Your task to perform on an android device: I want to go to Manage your Google Drive storage in the Google Drive app so I can see how much storage is being utilised and when my storage will run out.
Image 0: 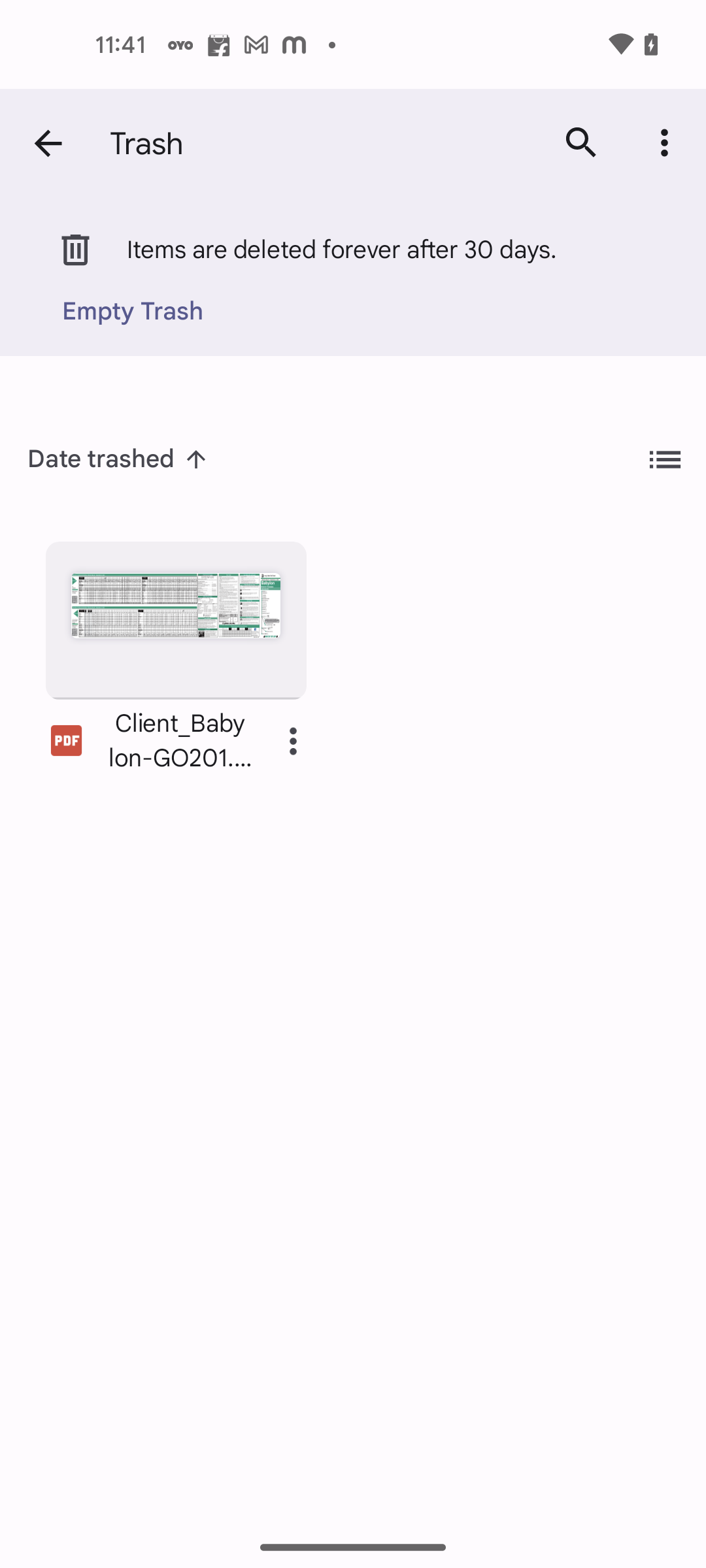
Go back to the previous page 
Step 0: press back button
Image 1: 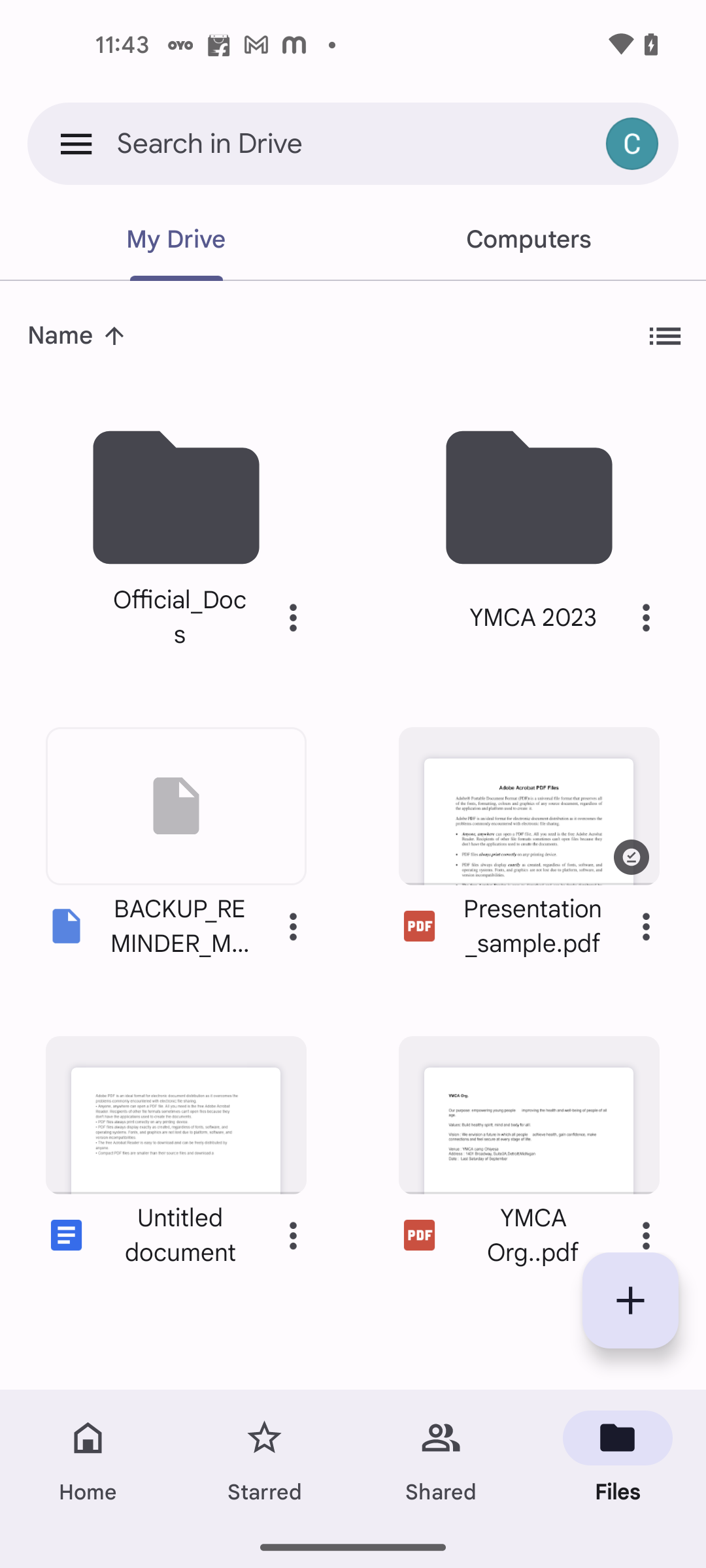
Click on the Menu icon at the top left corner of the screen
Step 1: click (76, 143)
Image 2: 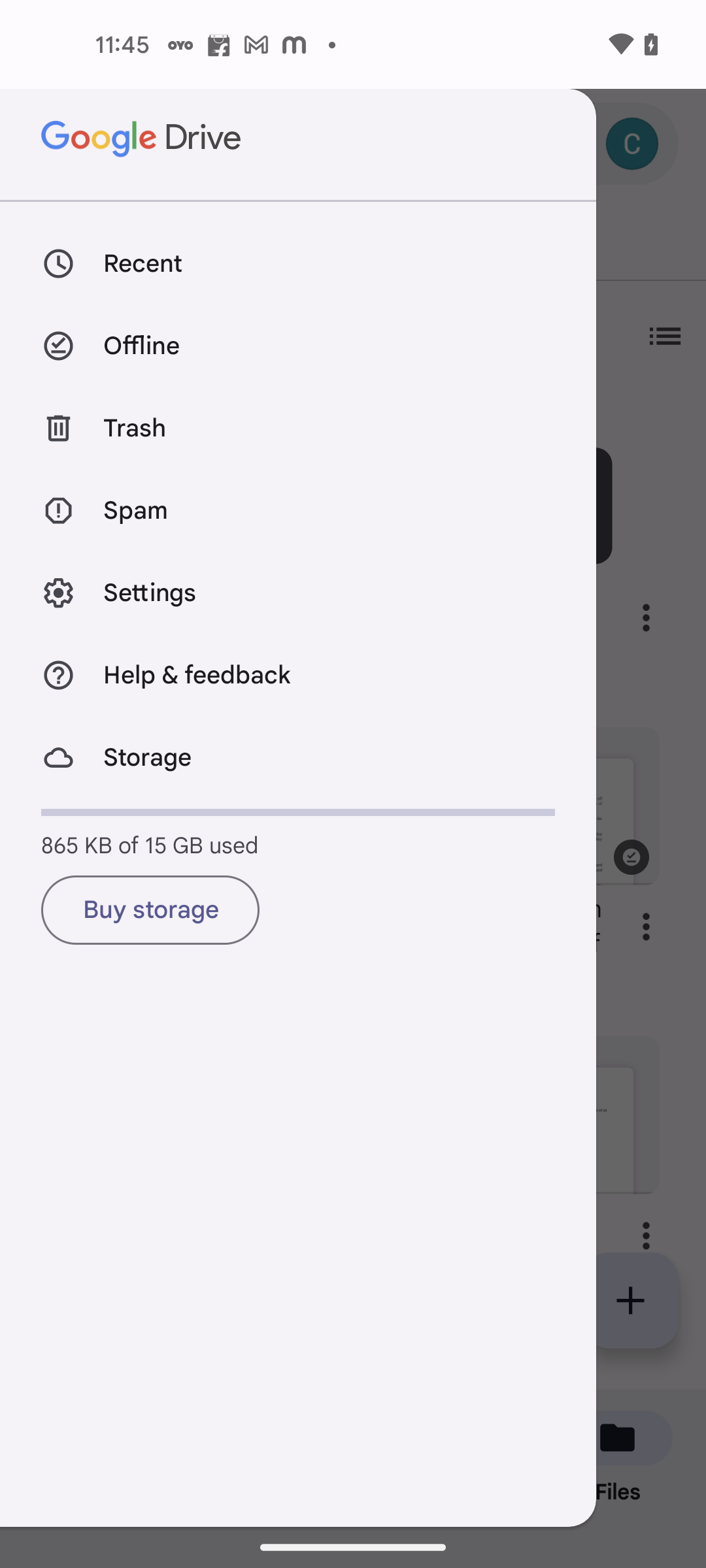
Go to the Settings option
Step 2: click (150, 593)
Image 3: 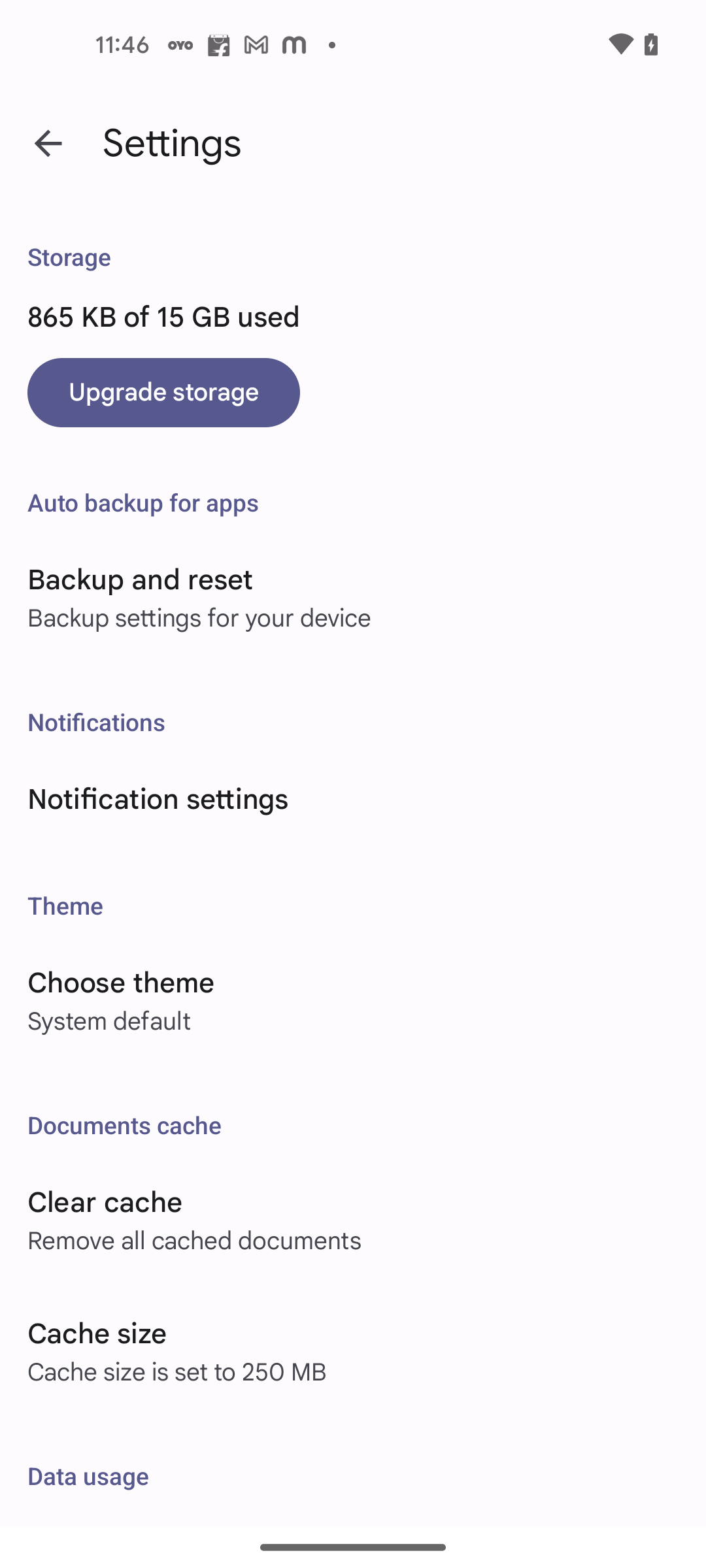
Click on the Upgrade storage option
Step 3: click (163, 392)
Image 4: 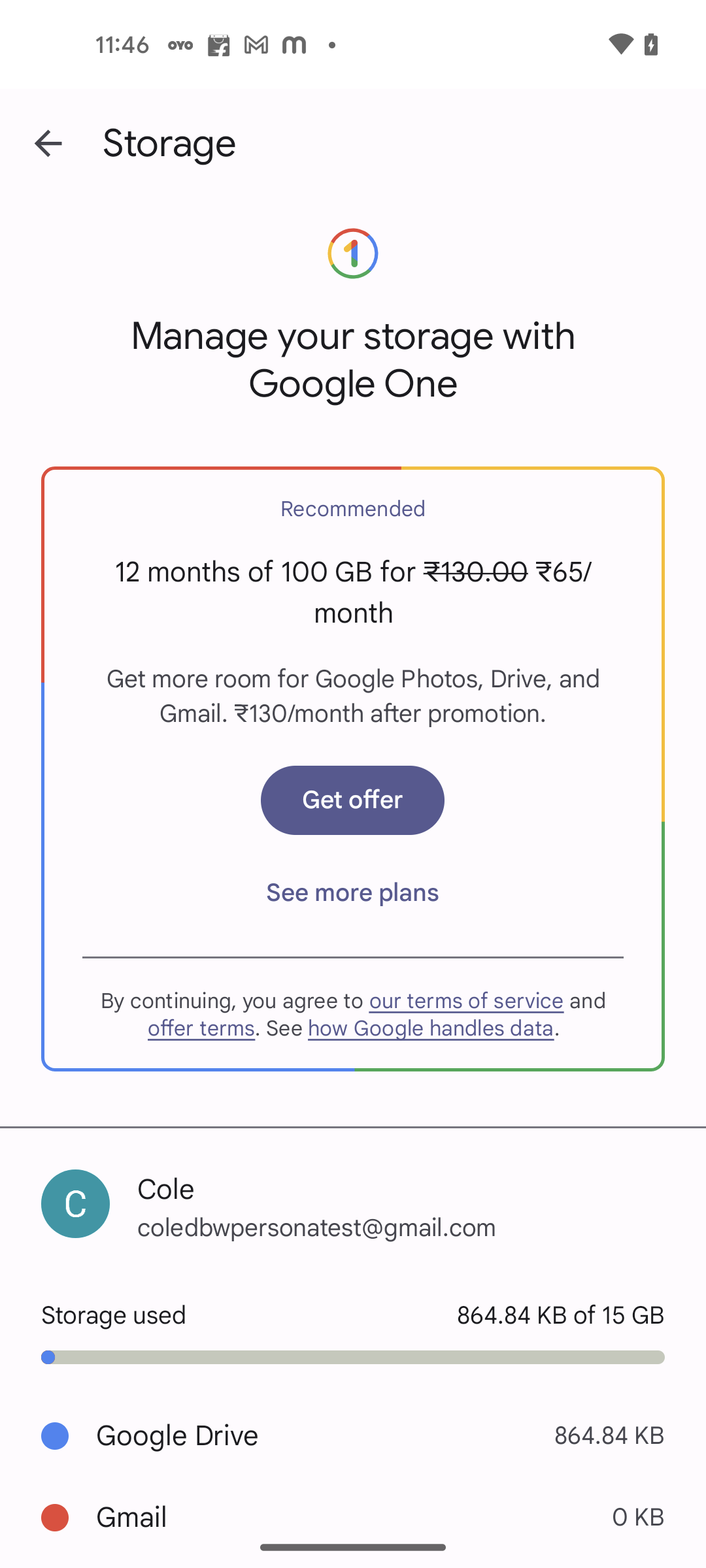
Swipe up to view the occupied storage 
Step 4: scroll down